Your task to perform on an android device: I want to search for a microwave oven on the Amazon app since I need to microwave oven for my kitchen .
Image 1: 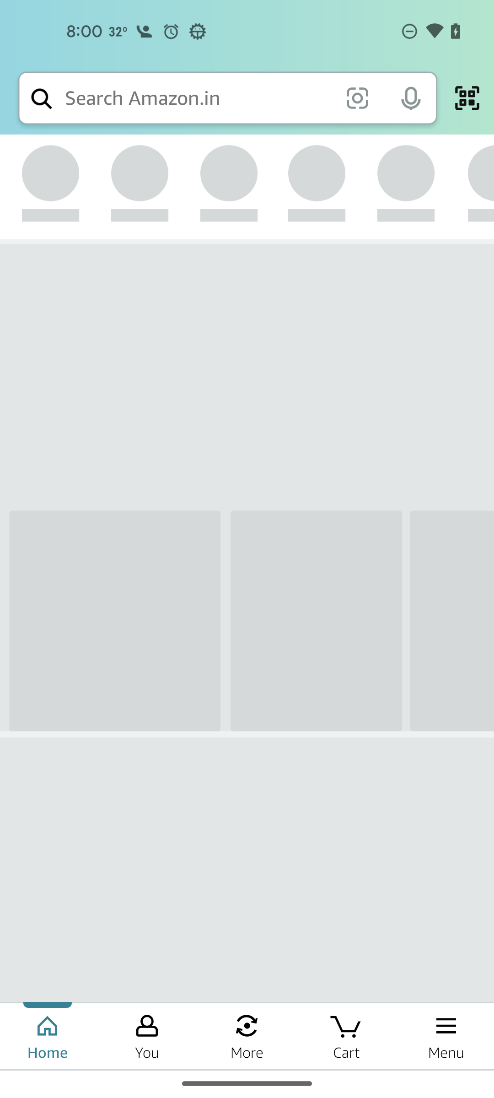
open the Amazon app
Step 1: wait
Image 2: 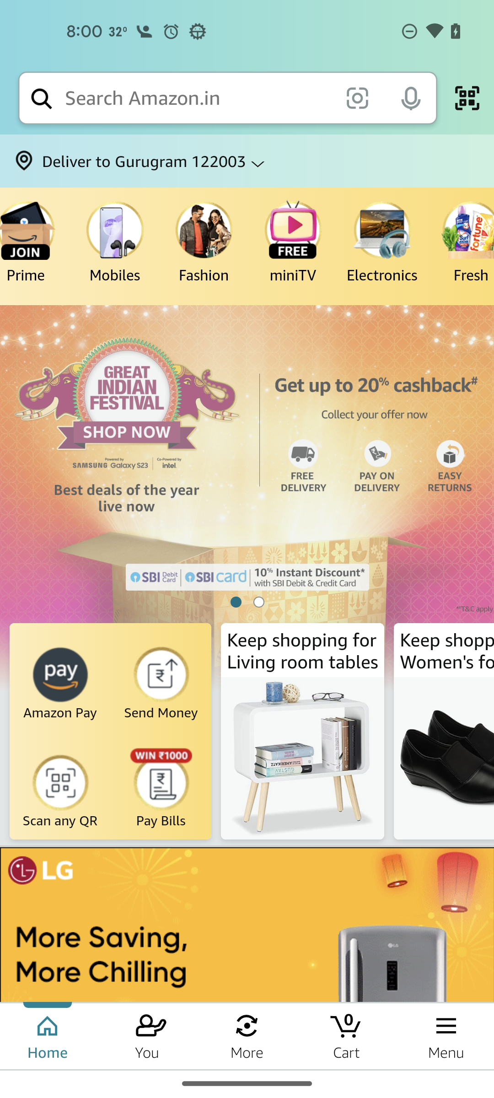
Go to the Electronics section 
Step 2: click (381, 229)
Image 3: 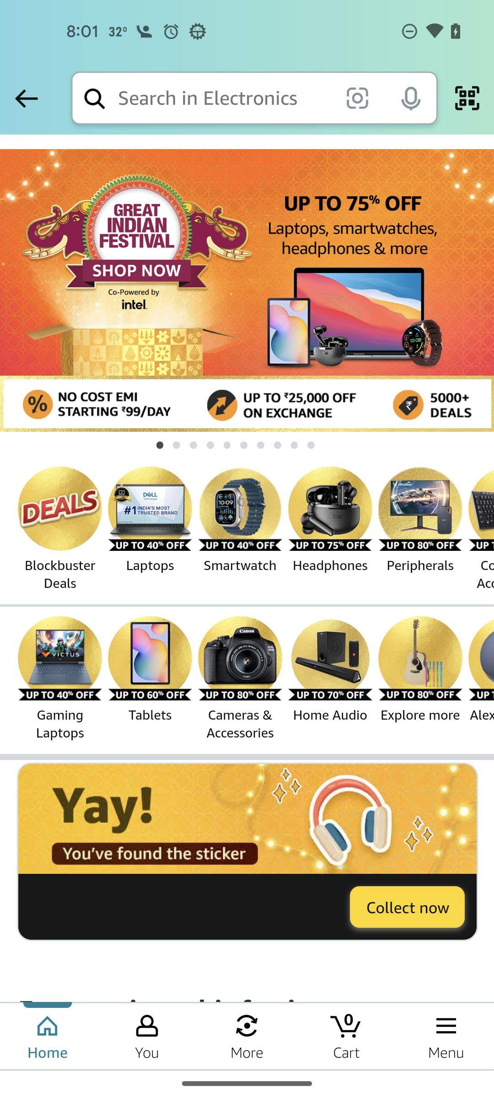
Click on the search icon at the top of the screen 
Step 3: click (225, 98)
Image 5: 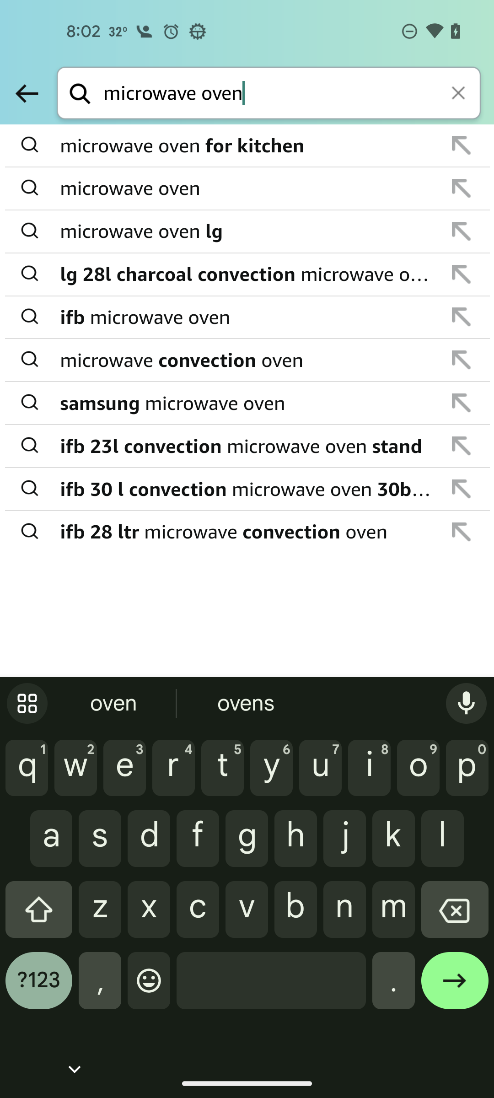
Click on the first result 
Step 5: click (248, 146)
Image 6: 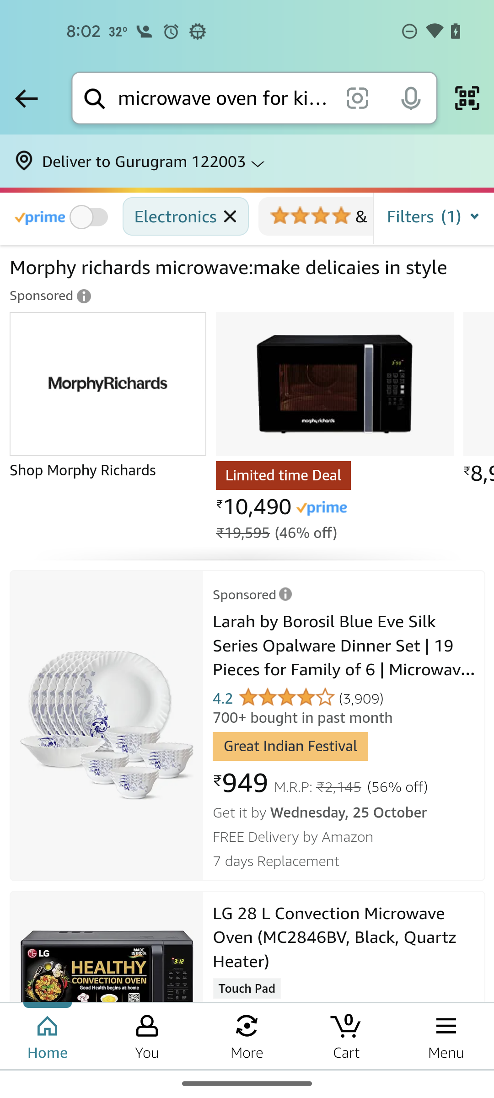
Click on the first result 
Step 6: wait